Your task to perform on an android device: I want to track currency exchange rates for Brazilian Real (BRL) to GBP in the All Currency Converter app since I'm curious about the history of exchange rates.
Image 0: 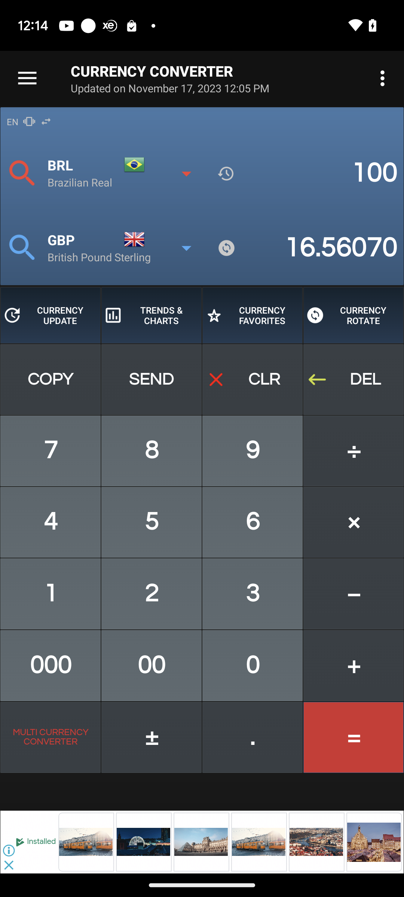
Click on the menu icon at the top left of the screen
Step 0: click (27, 78)
Image 1: 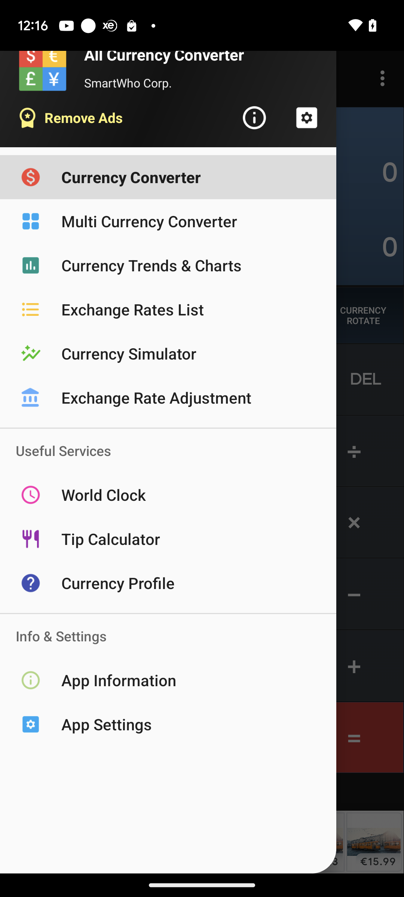
Click on the exchange rate adjustment
Step 1: click (151, 379)